Your task to perform on an android device: I need a new Nike shoes because I have a badminton match next week, so I want to check it out on the Myntra app 
Image 0: 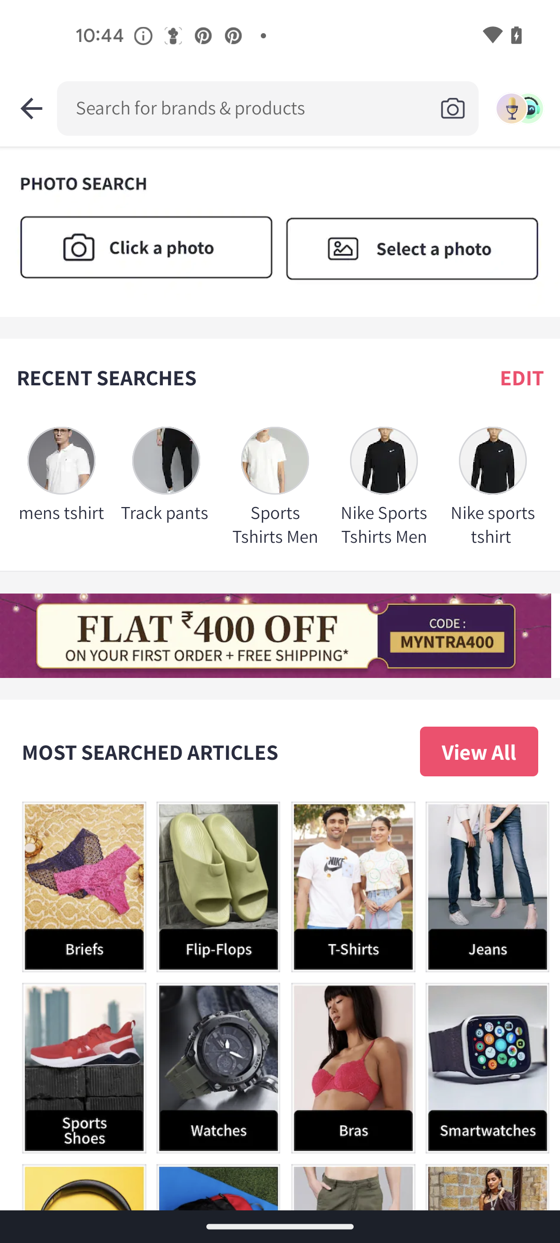
click on the search bar
Step 0: click (248, 108)
Image 1: 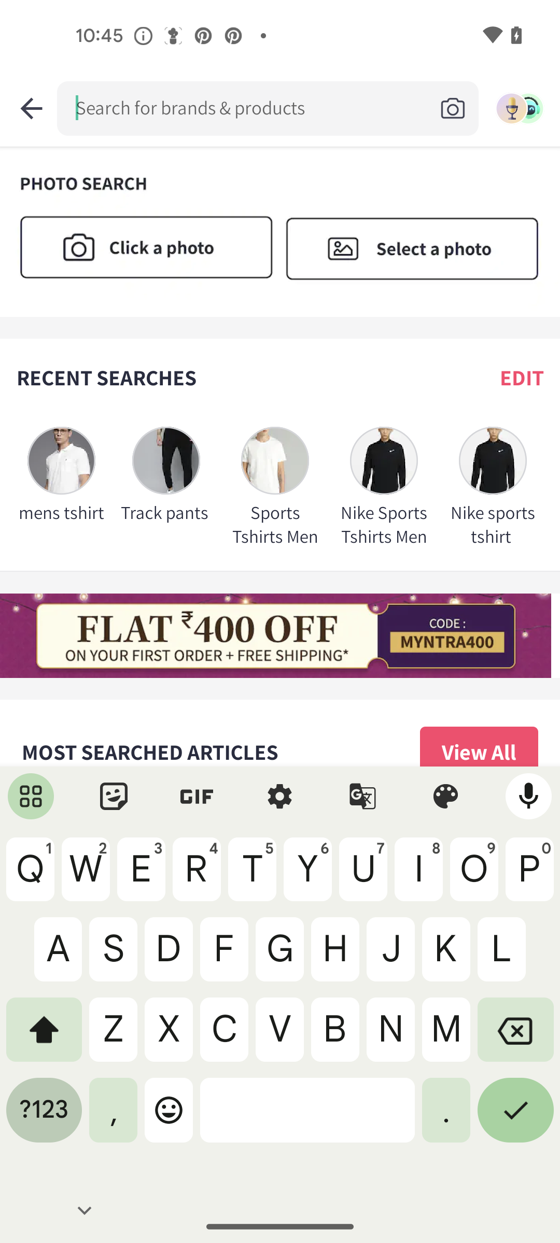
search for nike shoes
Step 1: type "nike shoes"
Image 2: 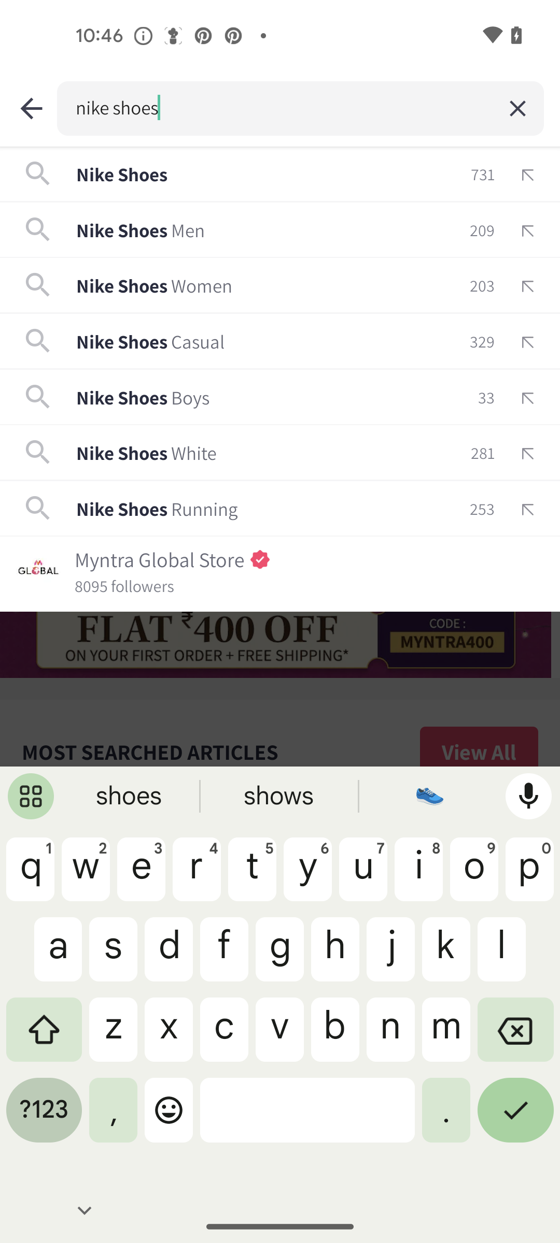
click on the first suggested result
Step 2: click (280, 174)